Your task to perform on an android device: In the Google Slides app, create a presentation about How to read MRZ.
Image 0: 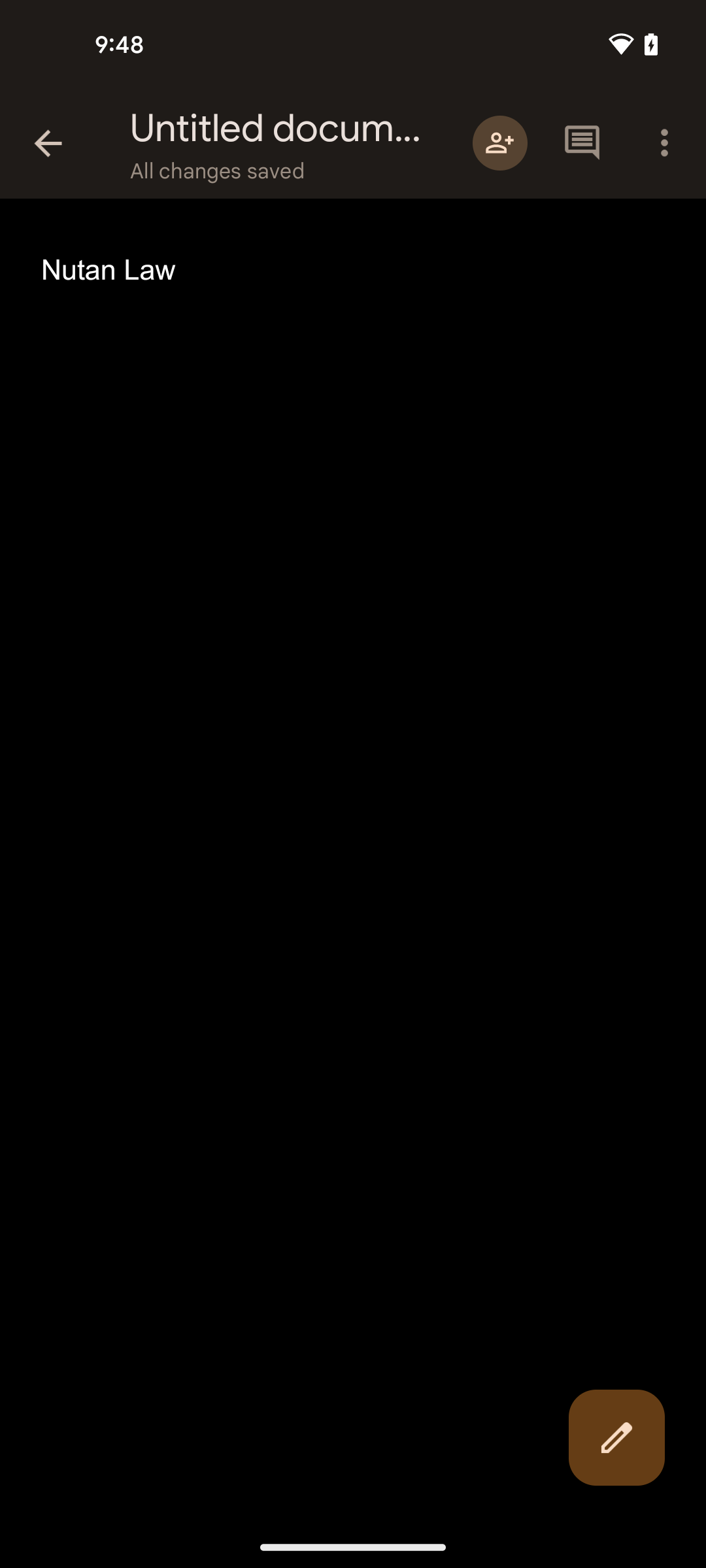
Open the Google Slides app
Step 0: open app "Slides"
Image 1: 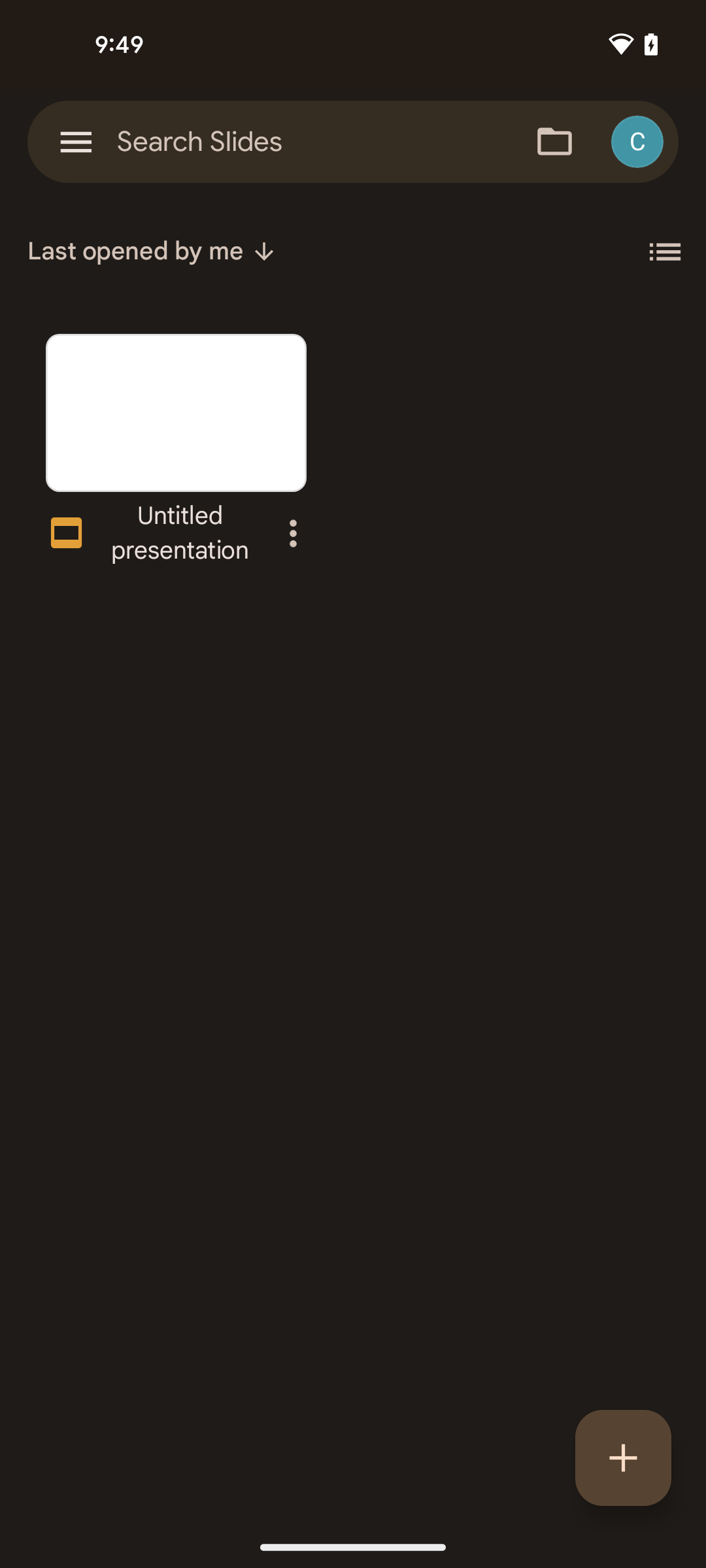
Click on the plus button at the bottom right corner of the screen
Step 1: click (623, 1458)
Image 2: 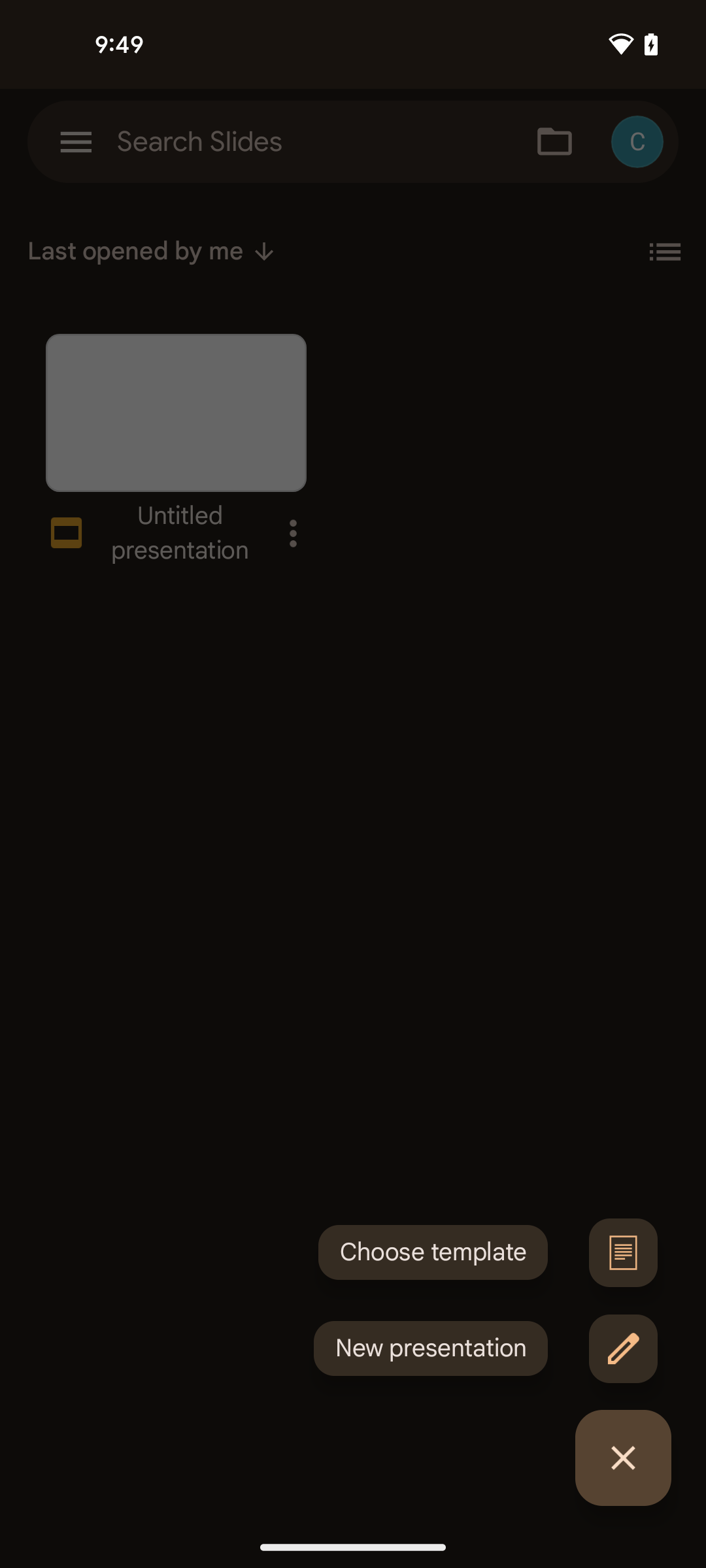
Tap on new document option at the bottom right corner of the screen
Step 2: click (431, 1348)
Image 3: 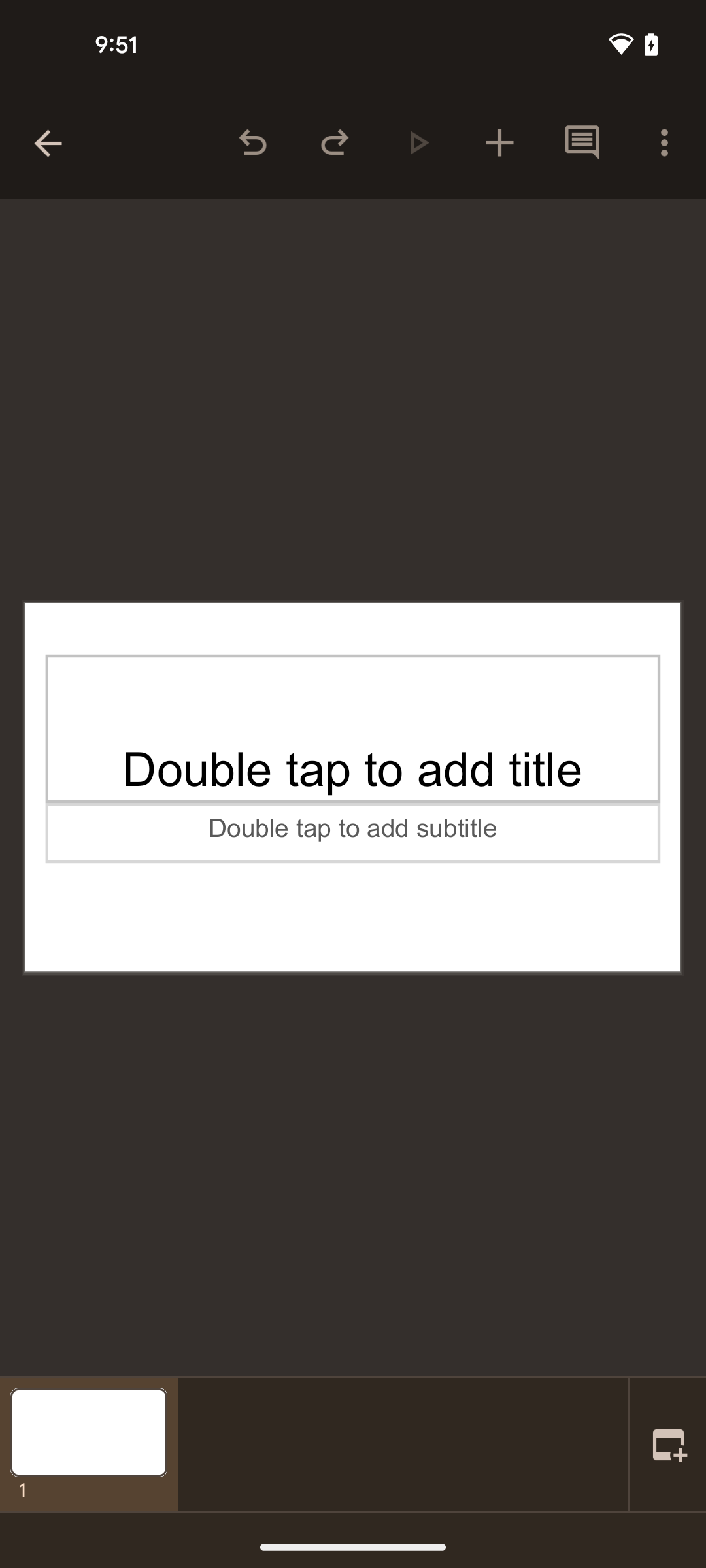
Click on the title bar 
Step 3: click (352, 729)
Image 4: 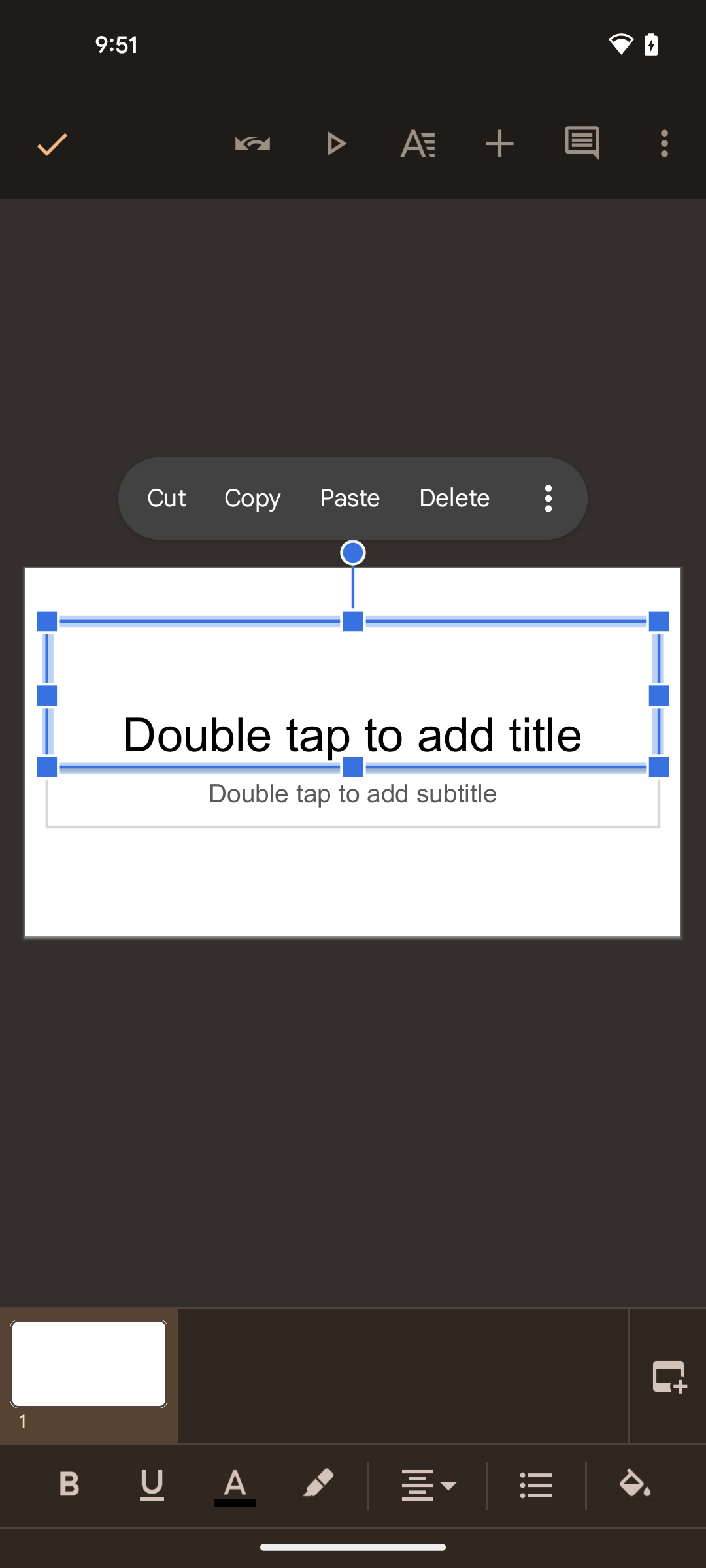
Click on the title bar 
Step 4: click (352, 695)
Image 5: 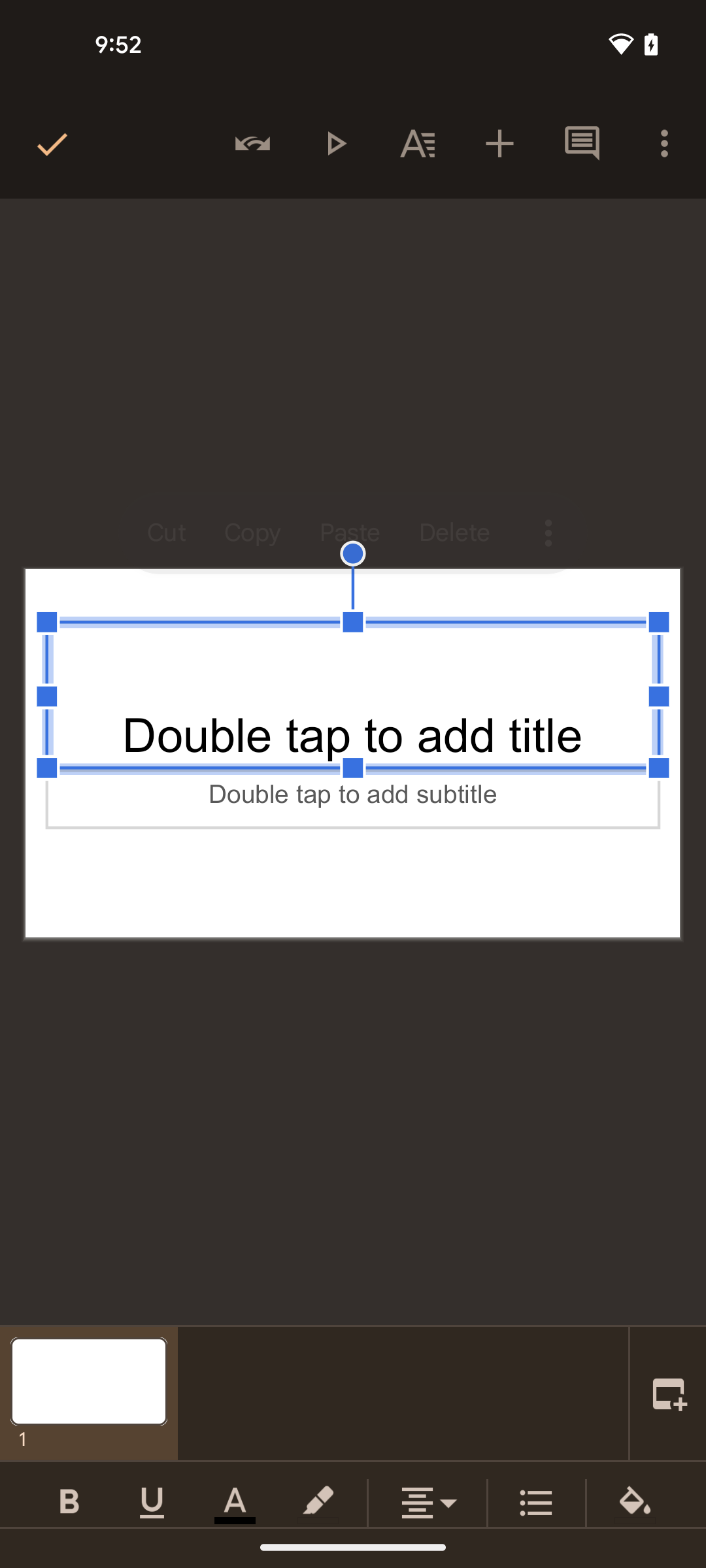
Click on the title bar 
Step 5: wait
Image 6: 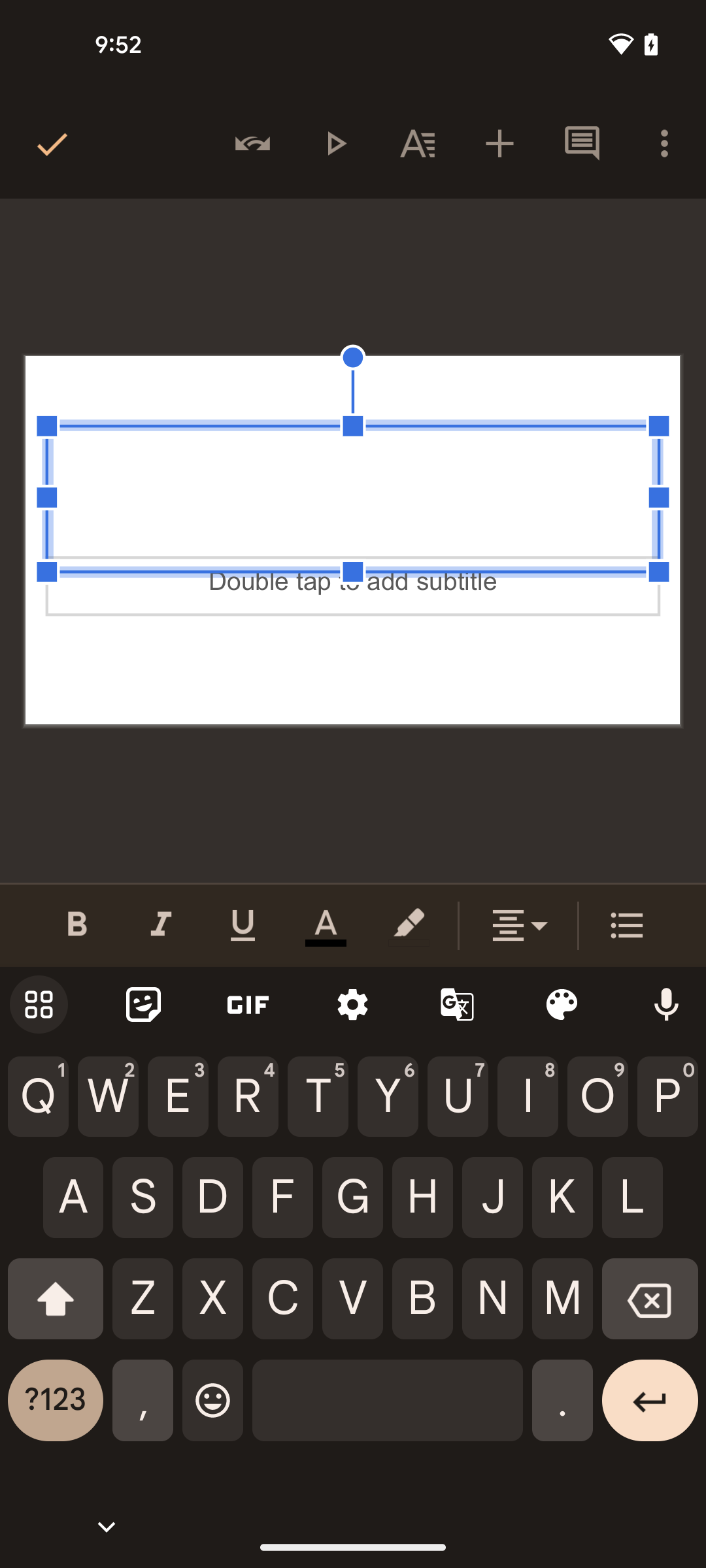
Type How to read MRZ? 
Step 6: type "How to read MRZ? "
Image 7: 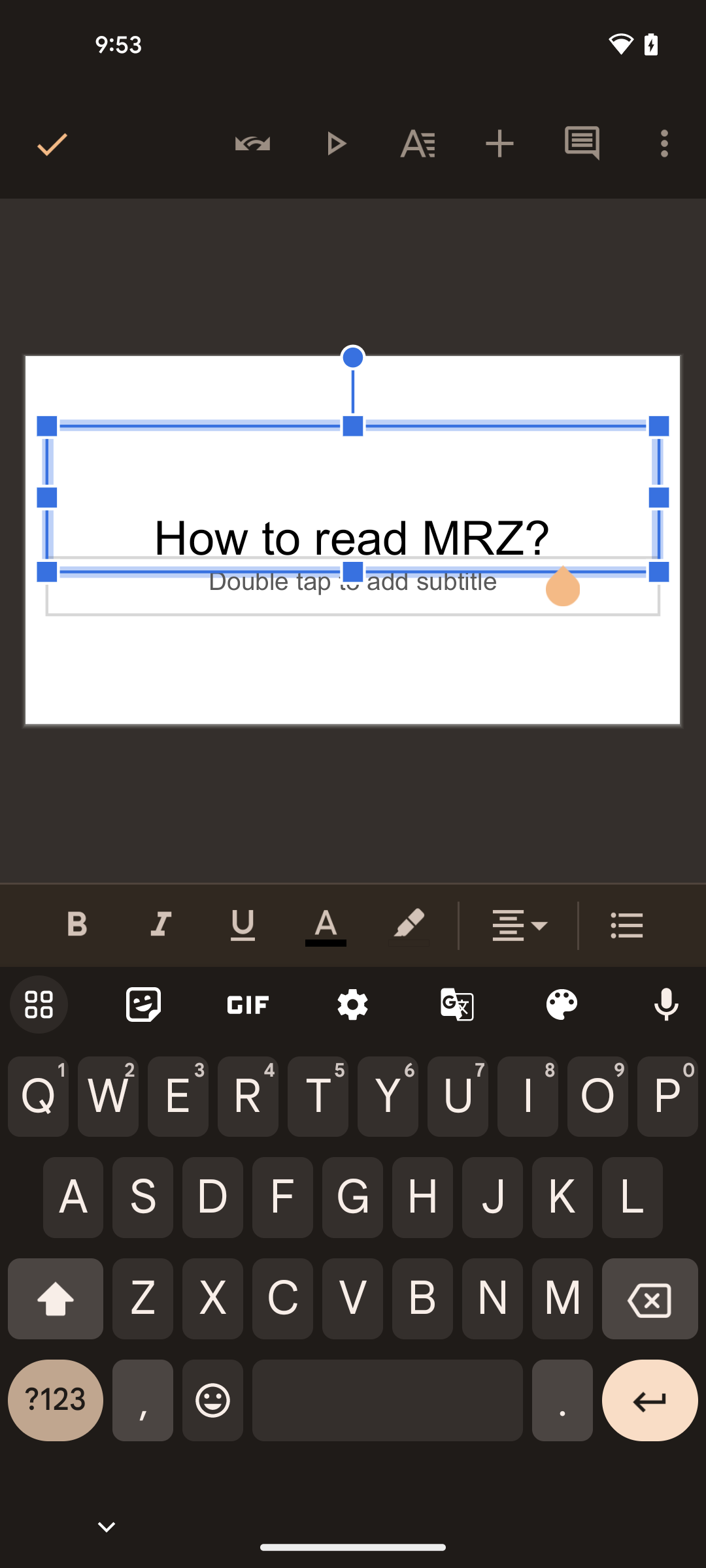
Click on the tick icon at the left top corner of the screen
Step 7: click (48, 143)
Image 8: 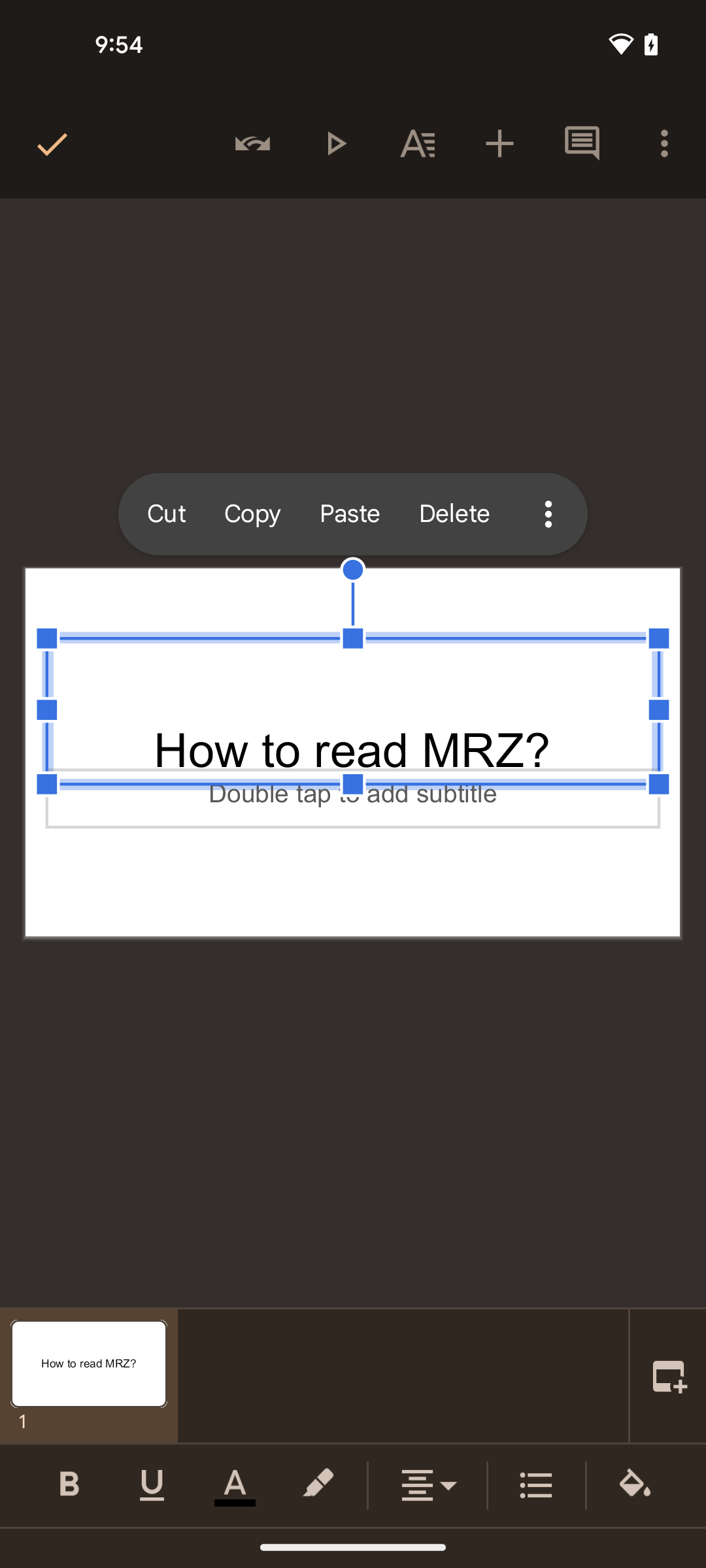
Click on the tick icon at the left top corner of the screen
Step 8: click (48, 143)